Your task to perform on an android device: I have to check that the Venice tour document is error-free. Please open the Venice tour document.
Image 0: 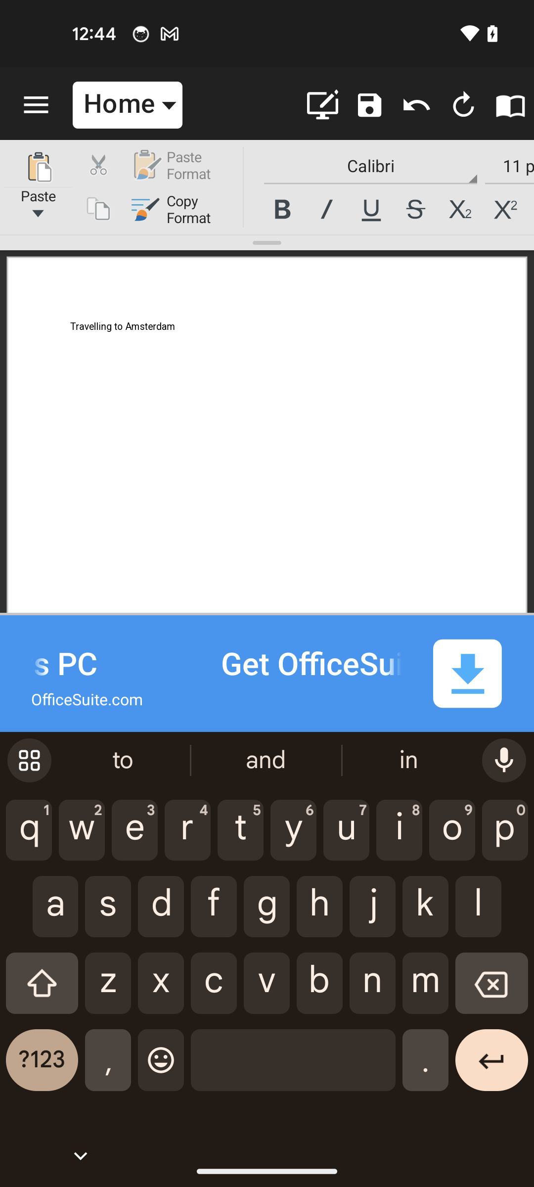
Go back to the previous page
Step 0: press back button
Image 1: 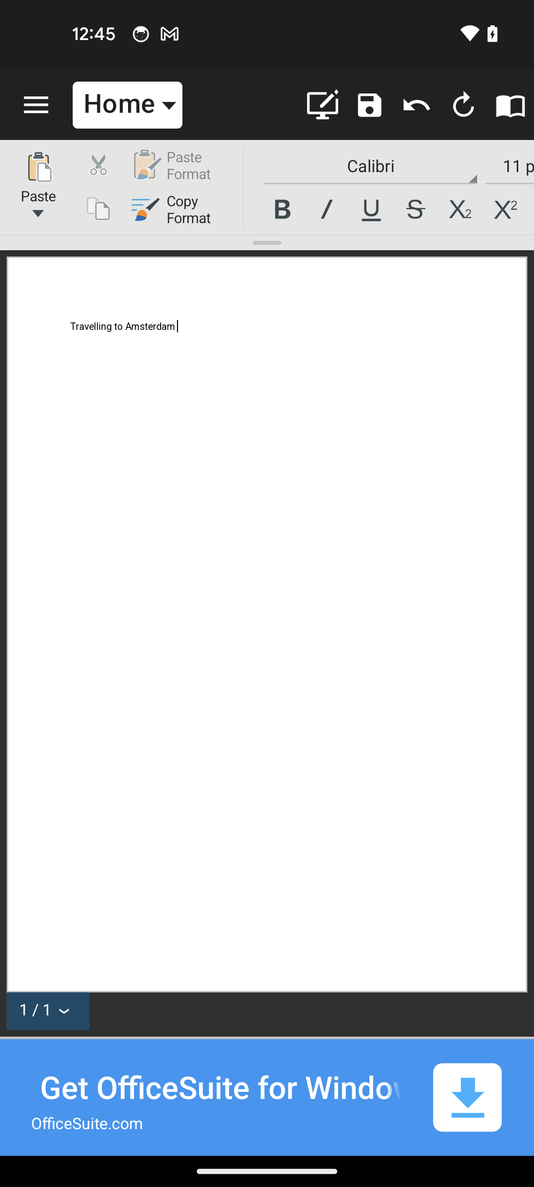
Go back to the previous page
Step 1: press back button
Image 2: 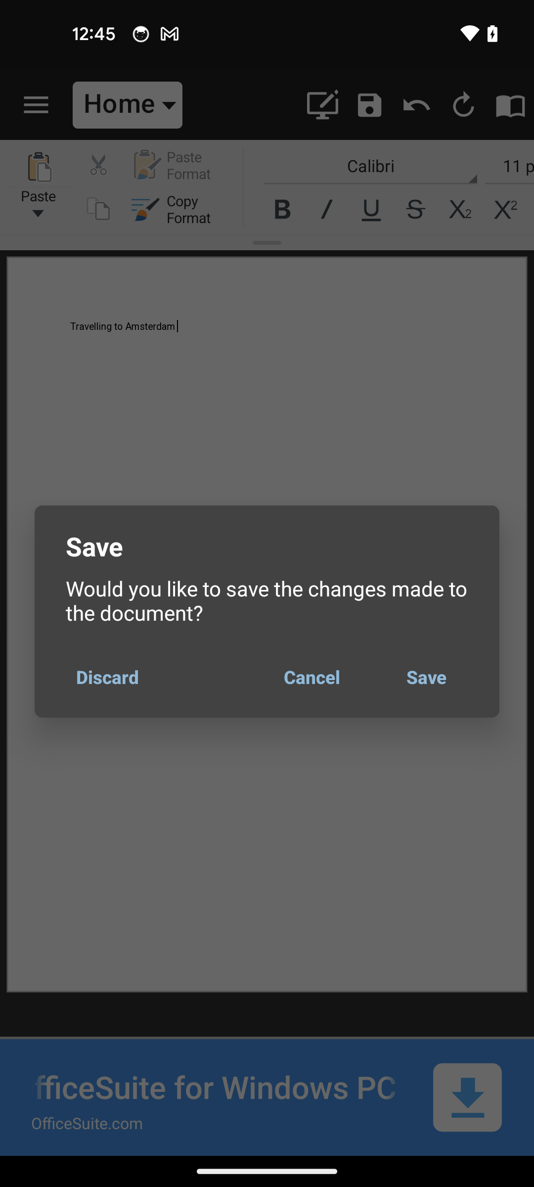
Tap on the save option
Step 2: click (426, 677)
Image 3: 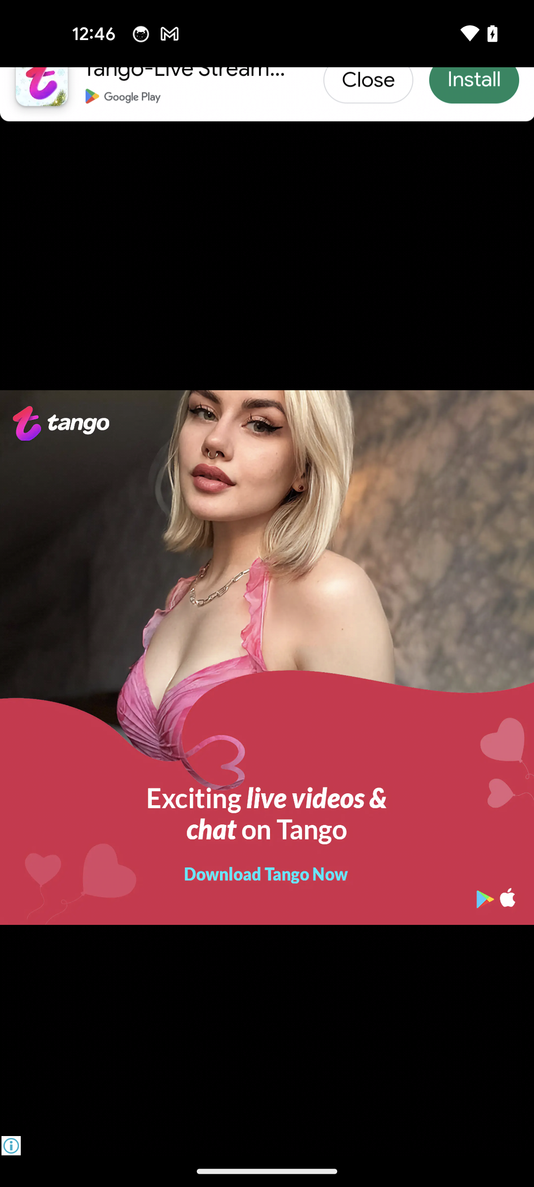
Tap on the save option
Step 3: wait
Image 4: 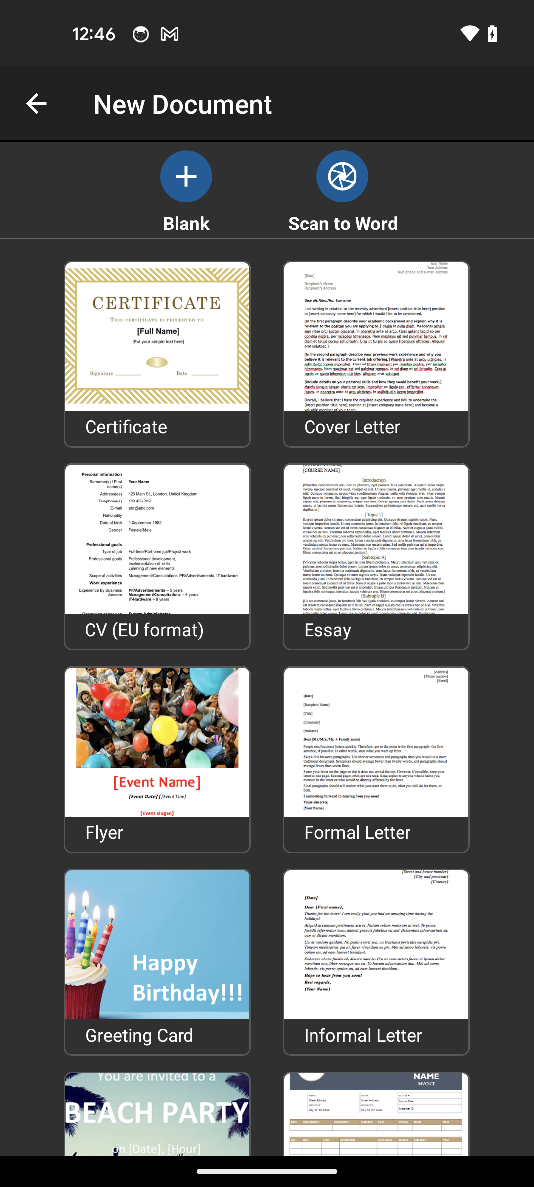
Tap on the save option
Step 4: press back button
Image 5: 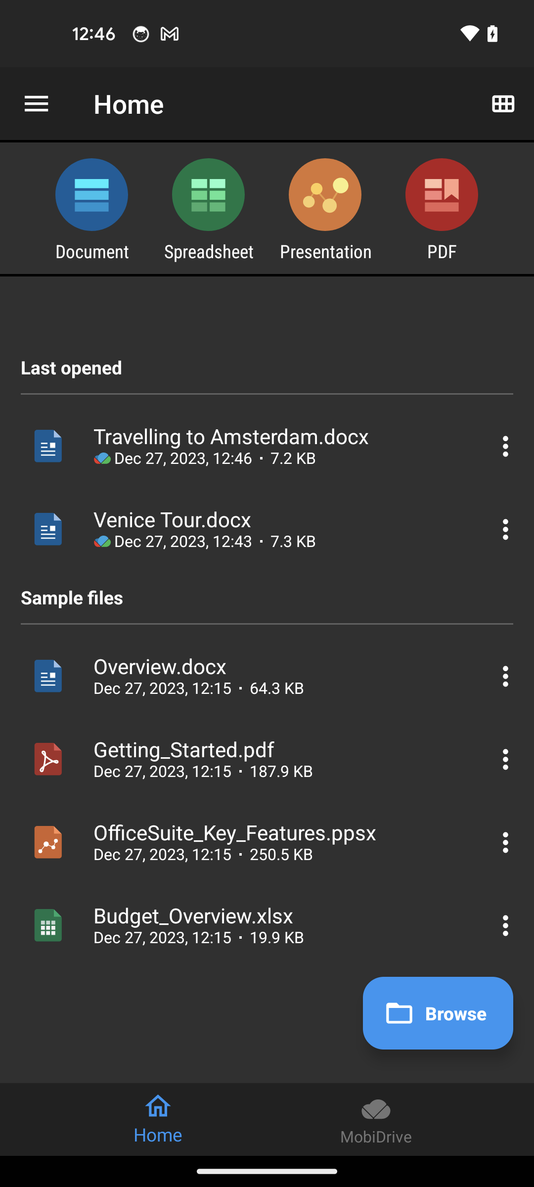
Tap on the venice tour document
Step 5: click (267, 529)
Image 6: 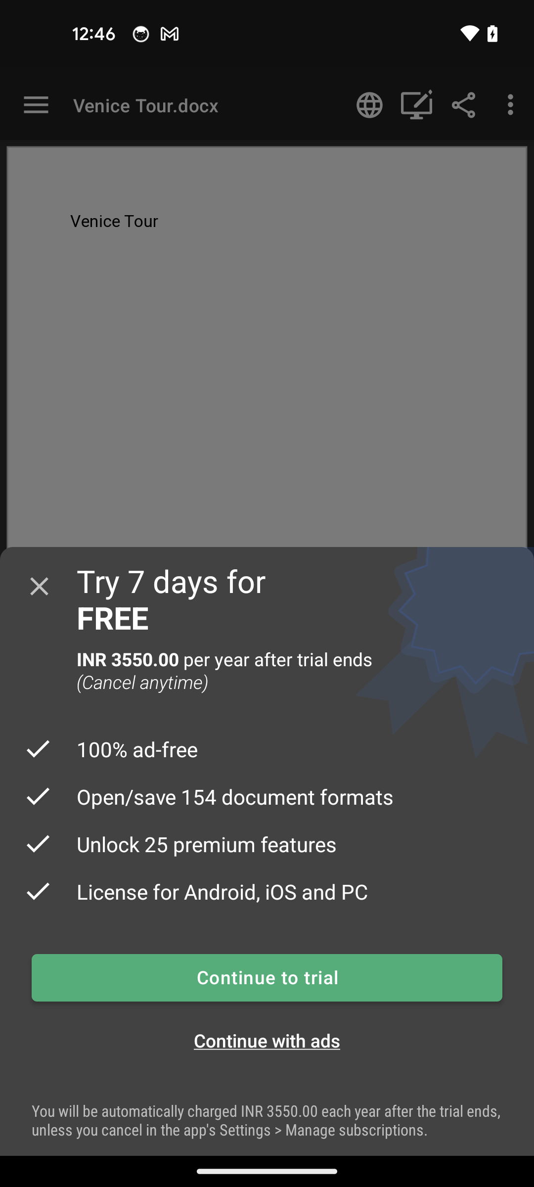
Tap on the cross icon to close the pop up
Step 6: click (39, 586)